Your task to perform on an android device: The quality of  video is not clear so set the quality of video at the 720p.p.
Image 0: 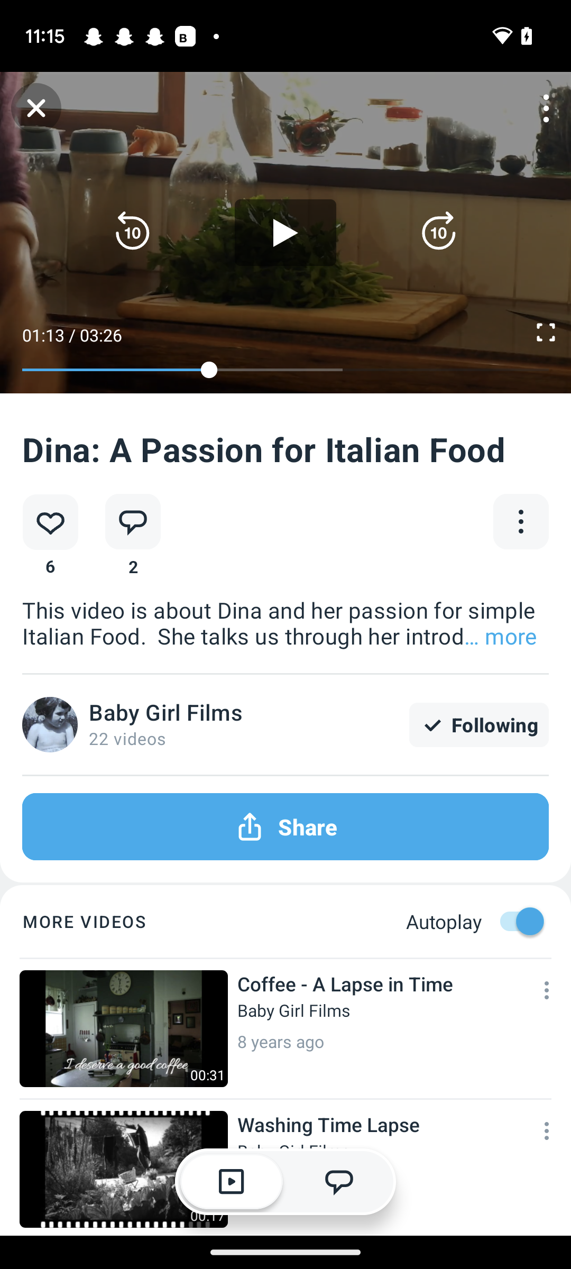
click on the three dots at the top right corner.
Step 0: click (546, 108)
Image 1: 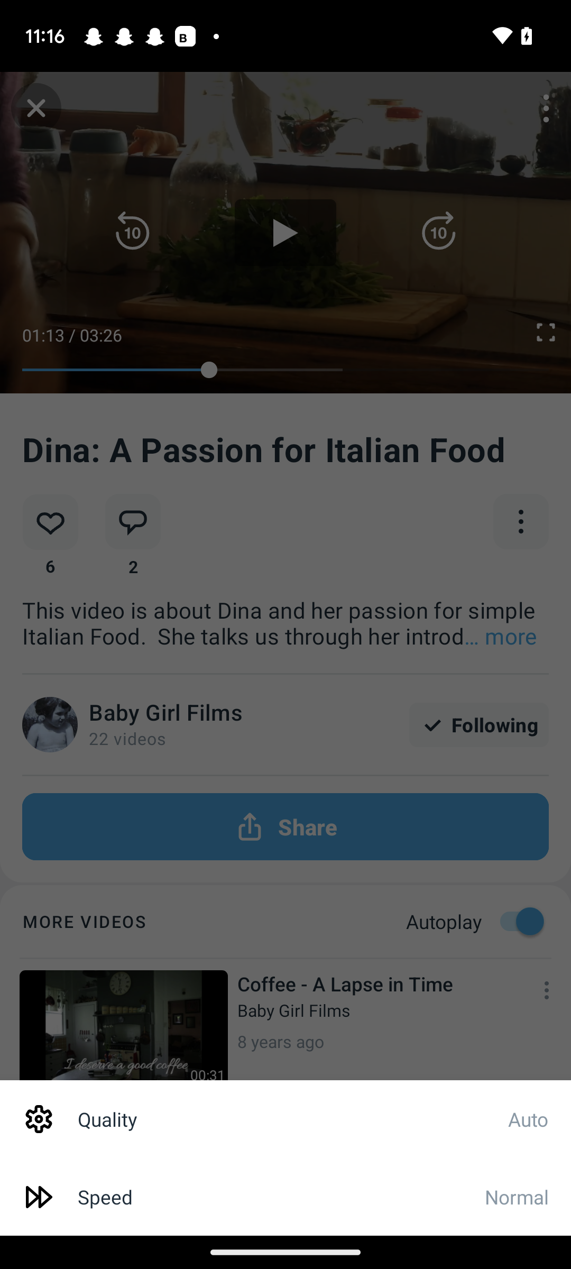
Select the Tab Quality at the bottom.
Step 1: click (292, 1119)
Image 2: 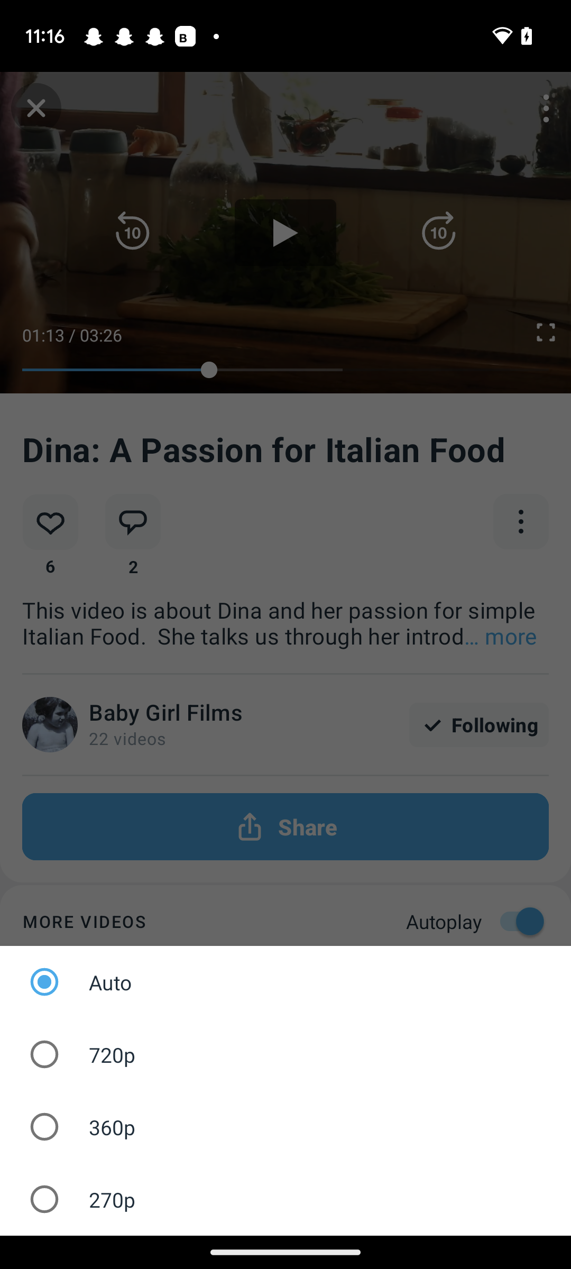
set the Quality at 720p.
Step 2: click (285, 1054)